Your task to perform on an android device: Since the task of buying New Balance hiking shoes is done, I will delete it from the Taskito app.
Image 0: 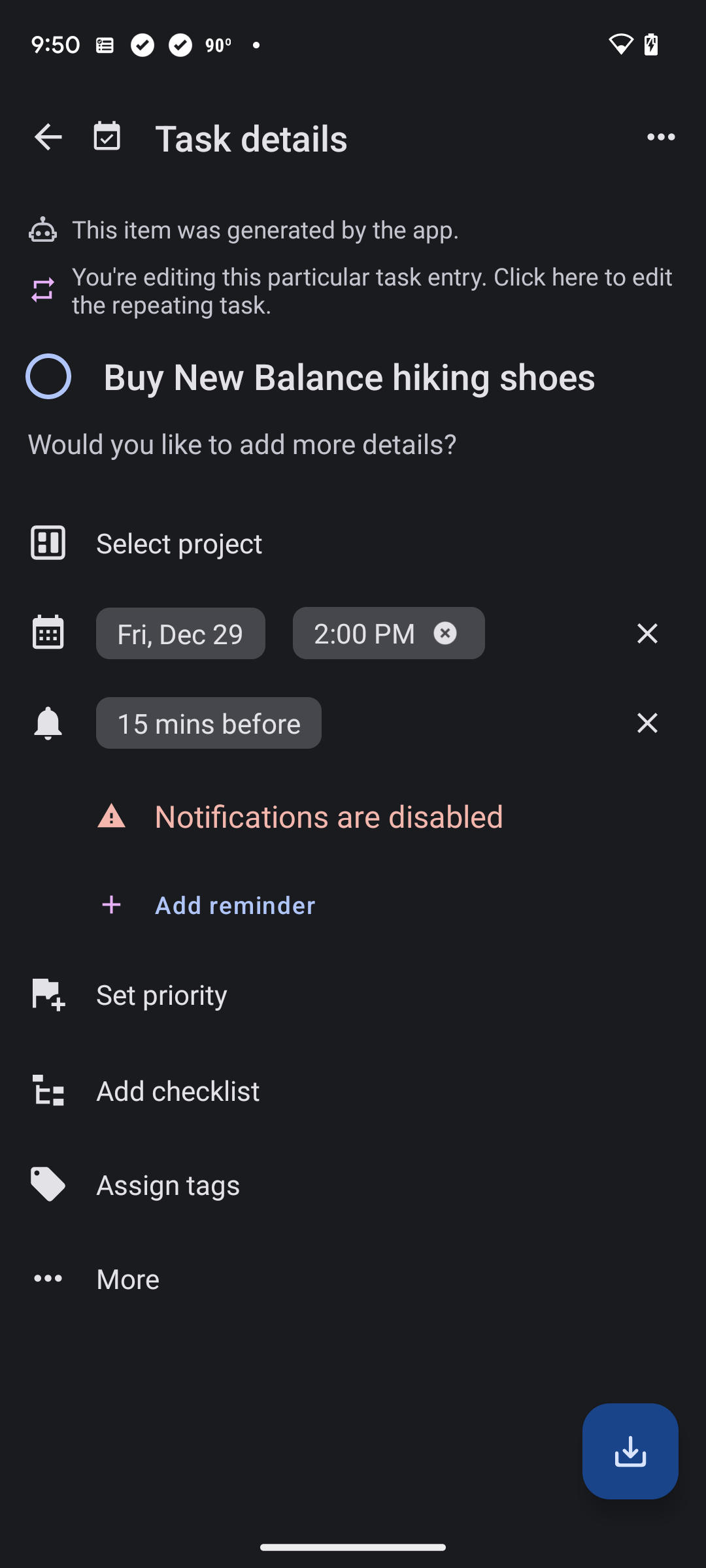
Click on the more options button at the top
Step 0: click (661, 137)
Image 1: 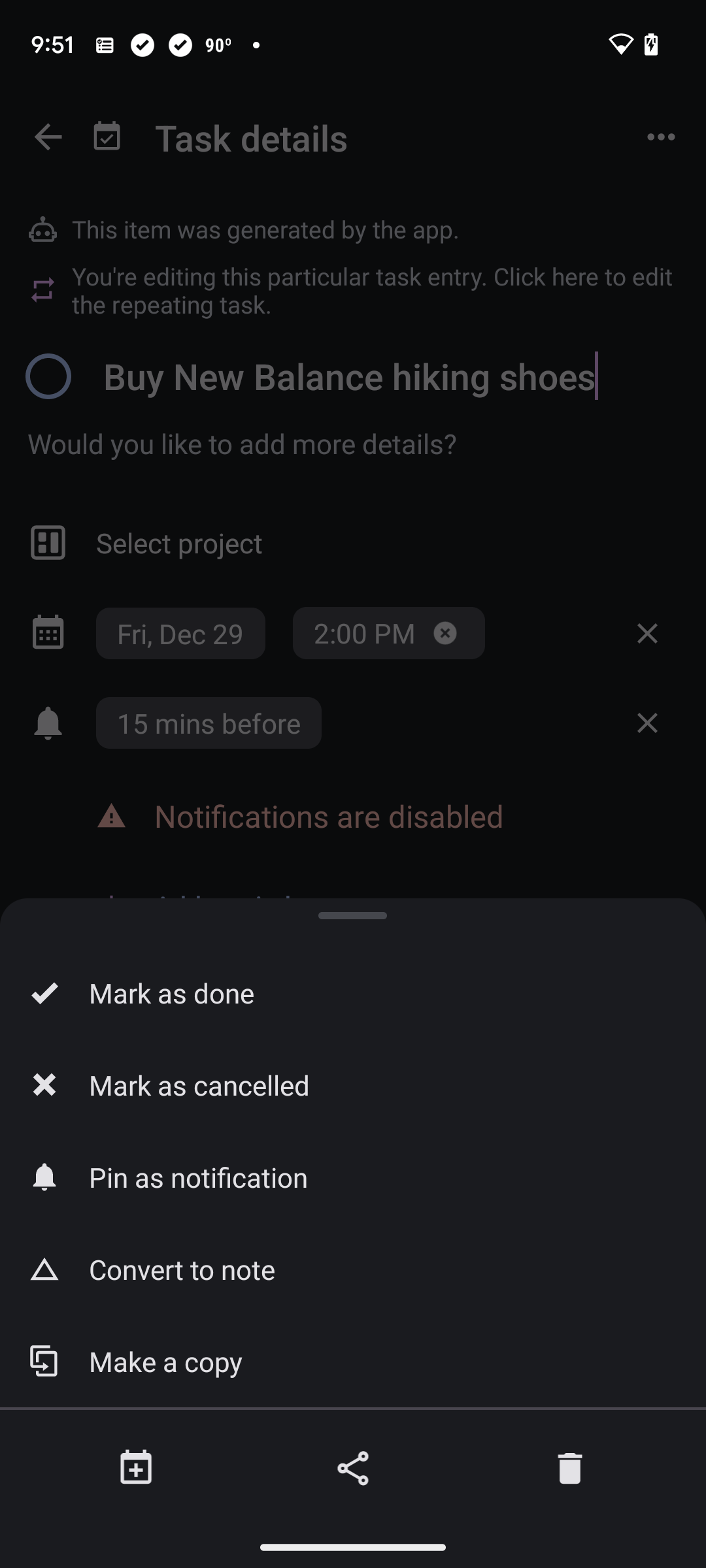
Click on the delete icon
Step 1: click (570, 1468)
Image 2: 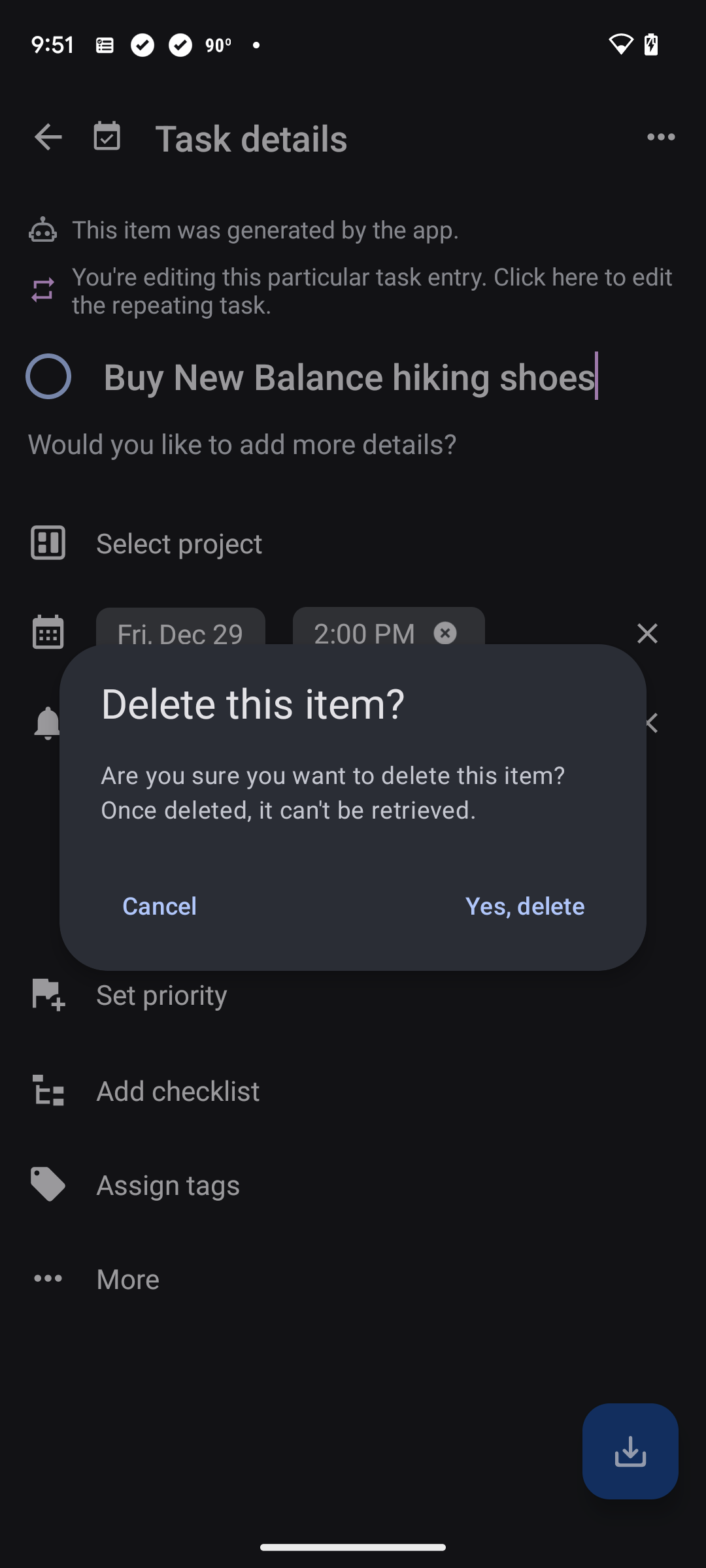
Click on Yes delete
Step 2: click (524, 905)